Your task to perform on an android device: Set a reminder to have lunch with friends at 12 p.m. on Friday and turn on the repeat option.
Image 0: 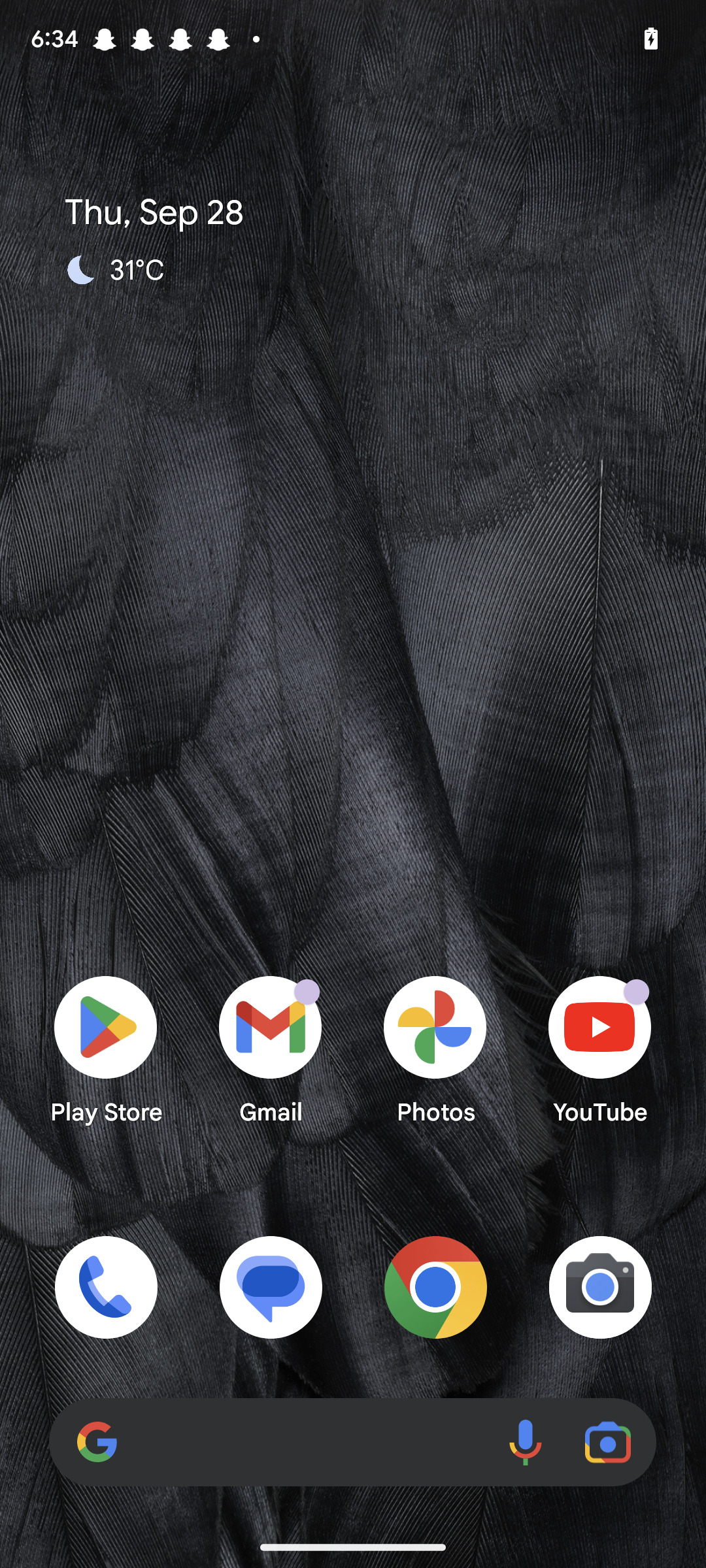
Open the reminder app.
Step 0: open app "Reminders"
Image 1: 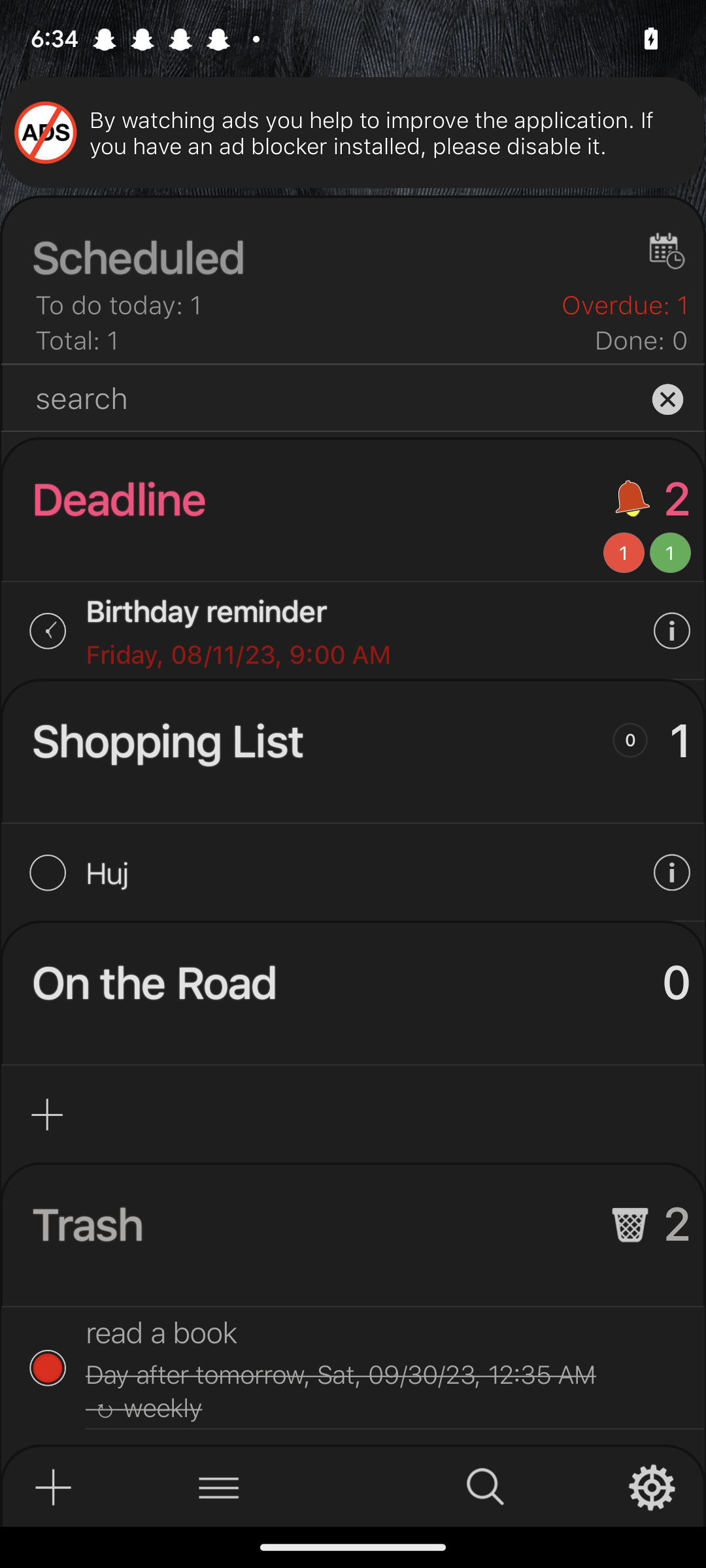
Click on the plus icon at the bottom left corner of the screen.
Step 1: click (45, 1489)
Image 2: 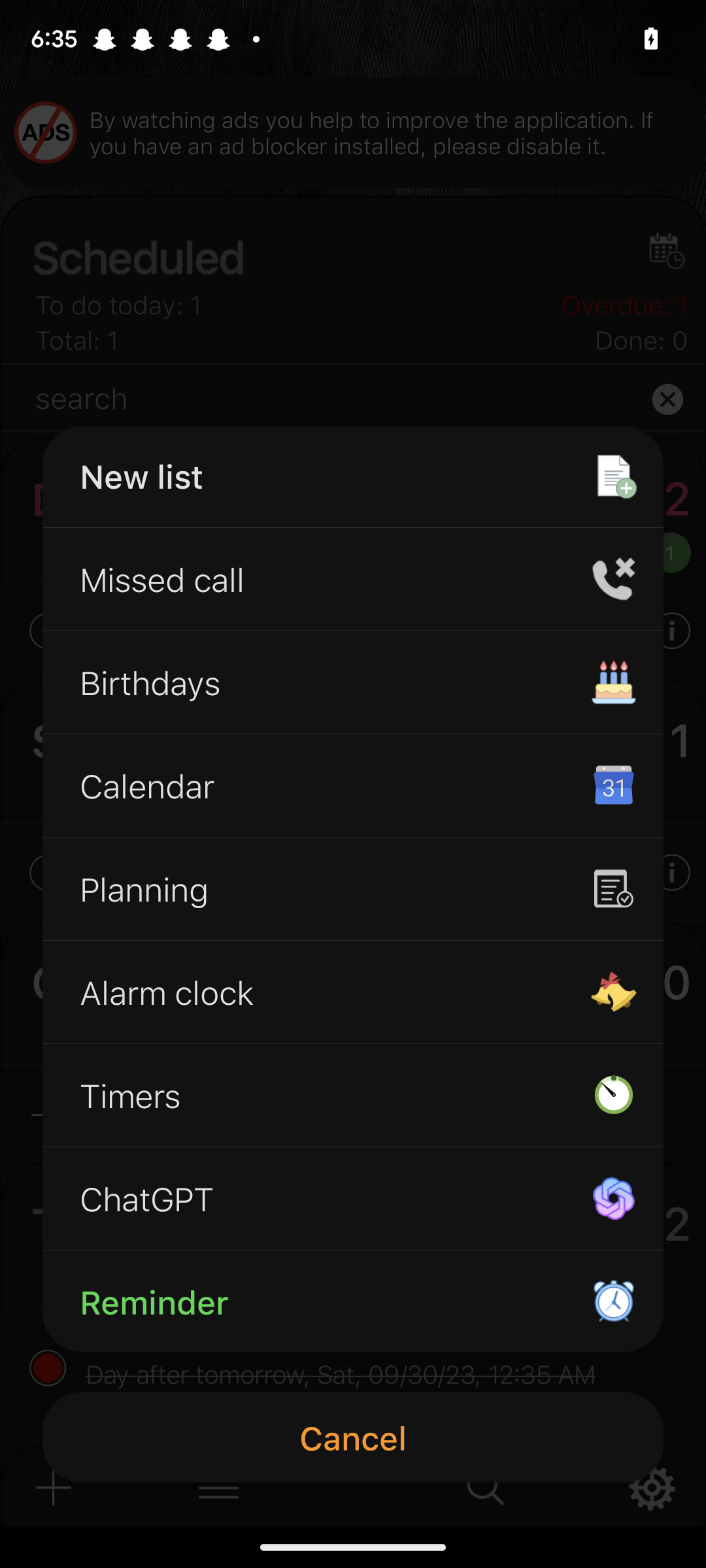
Click on Reminder on the left side of the screen.
Step 2: click (328, 1301)
Image 3: 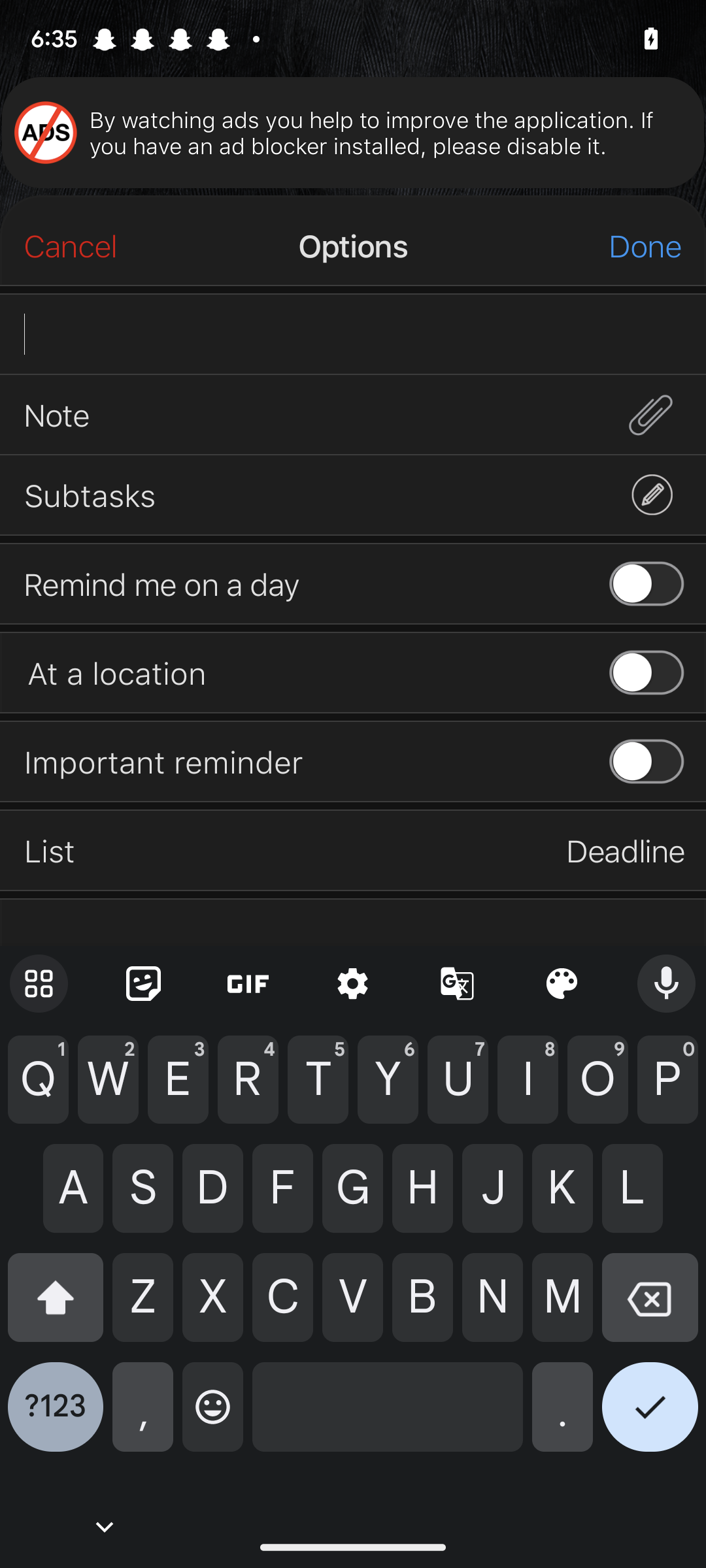
Type lunch with friends in the text field.
Step 3: type "Lunch with friends"
Image 4: 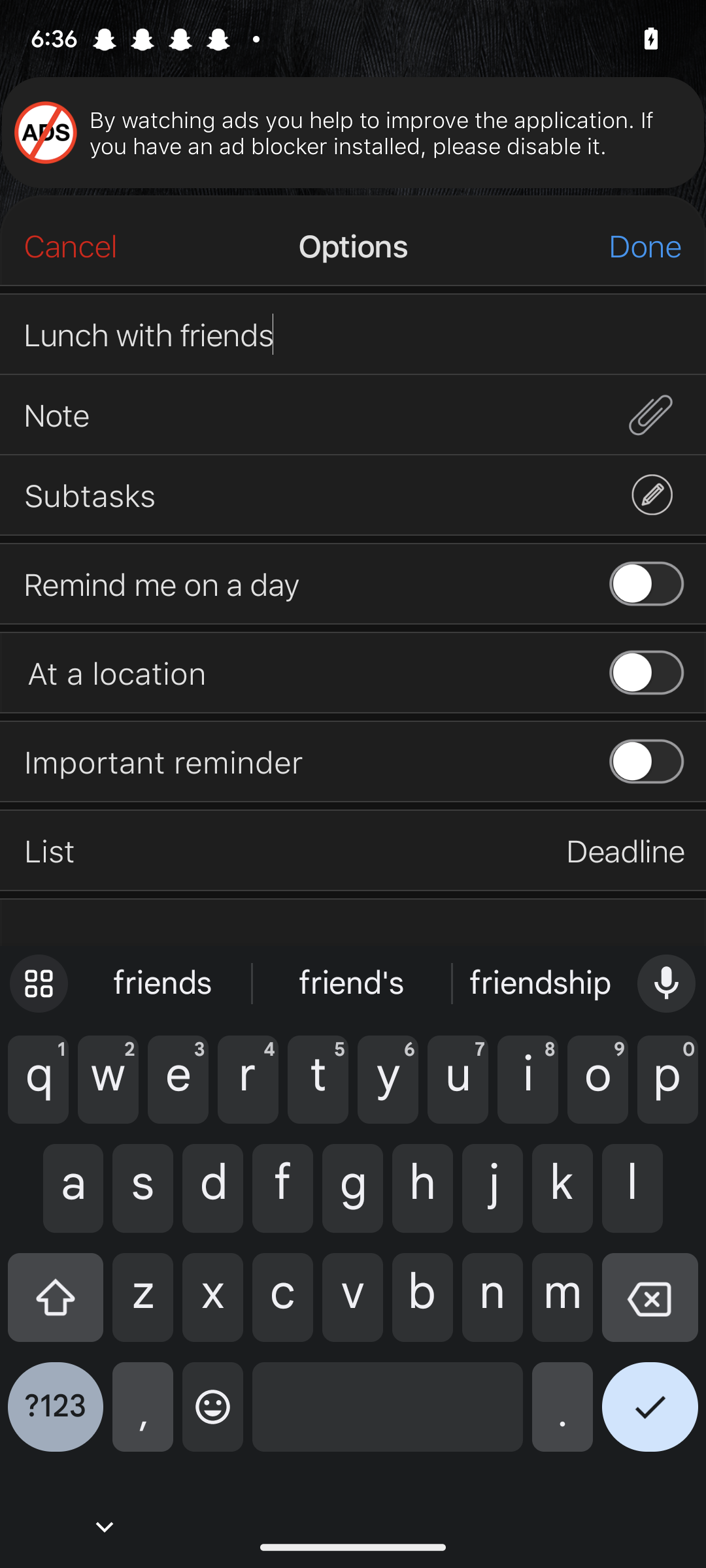
Click on the first toggle icon on the right side of the screen.
Step 4: click (628, 585)
Image 5: 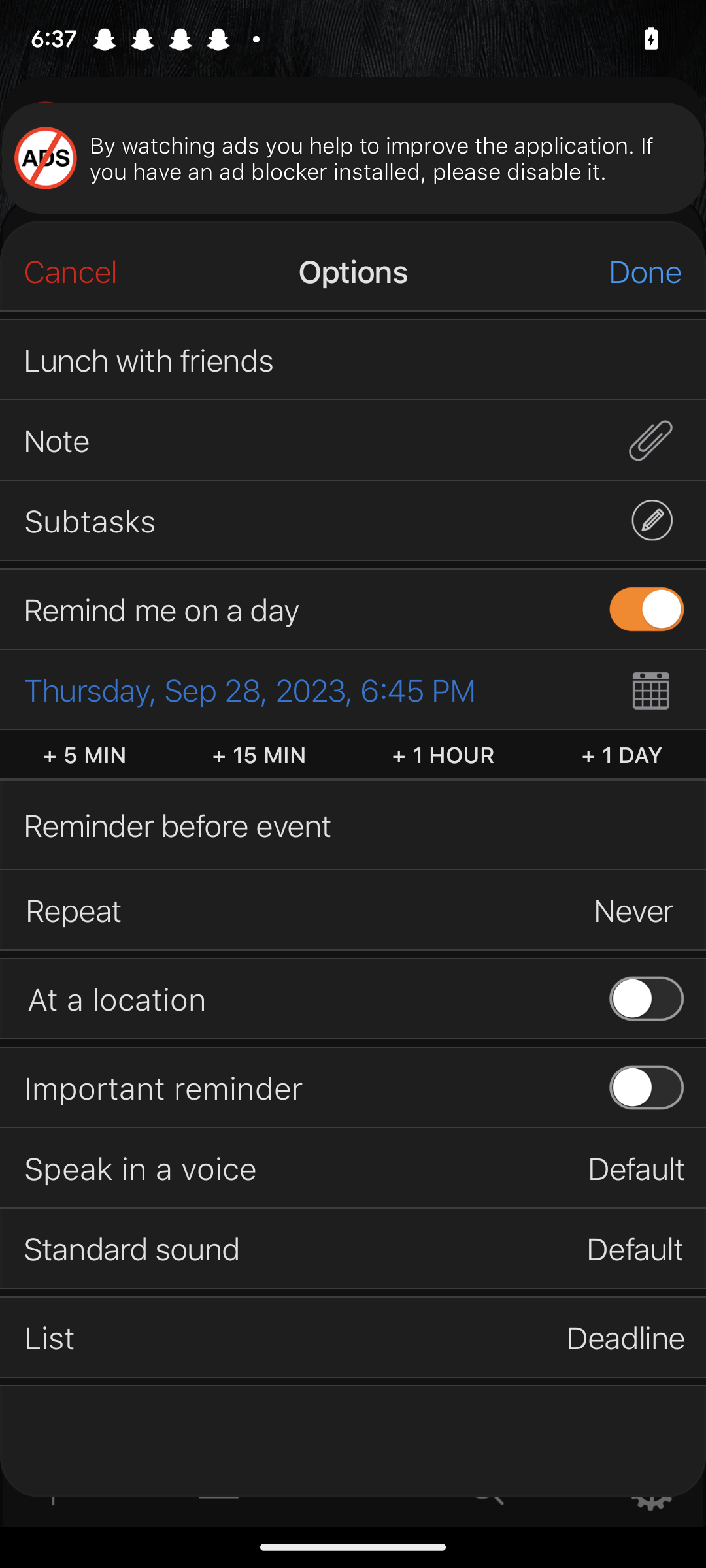
Click on calendar icon on the right side of the screen.
Step 5: click (639, 693)
Image 6: 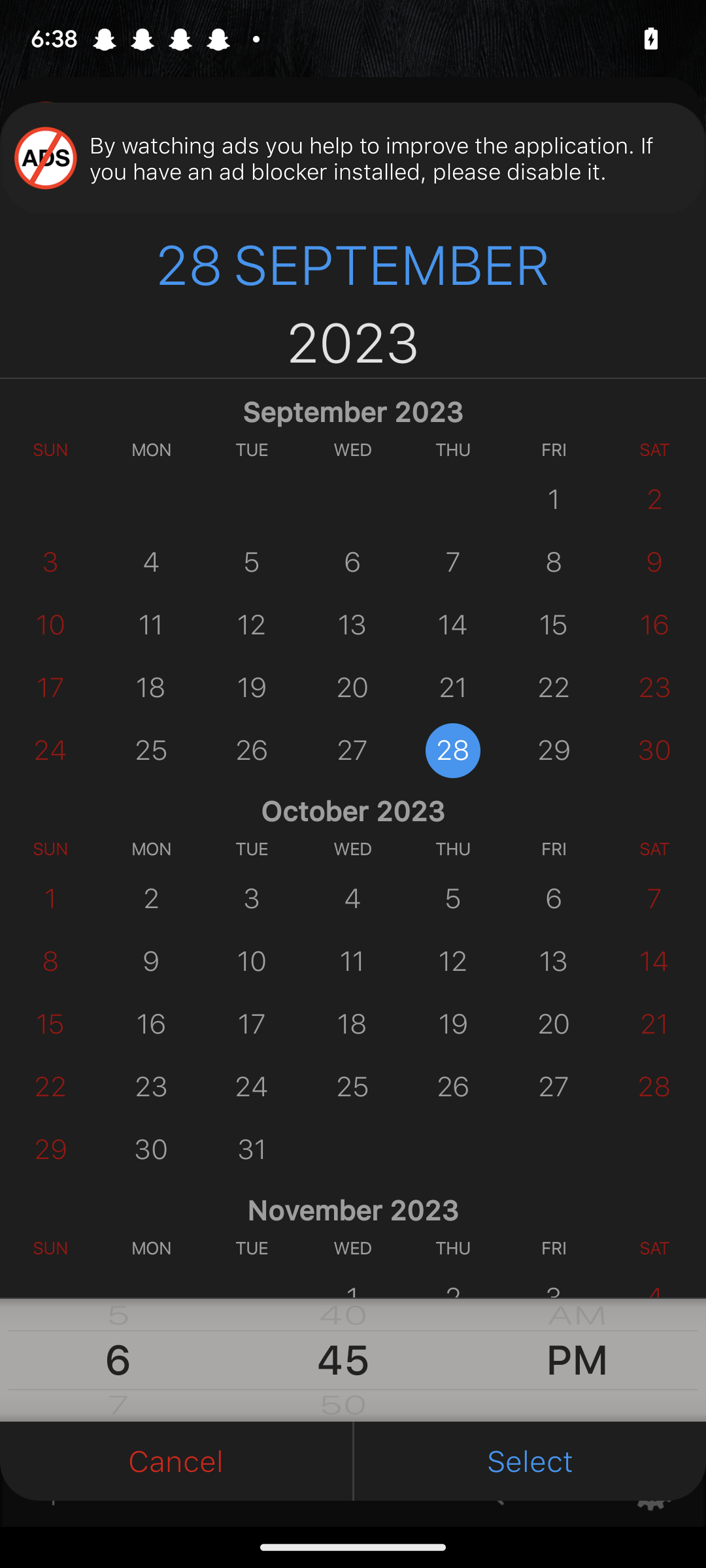
Click on 29 in September month.
Step 6: click (536, 751)
Image 8: 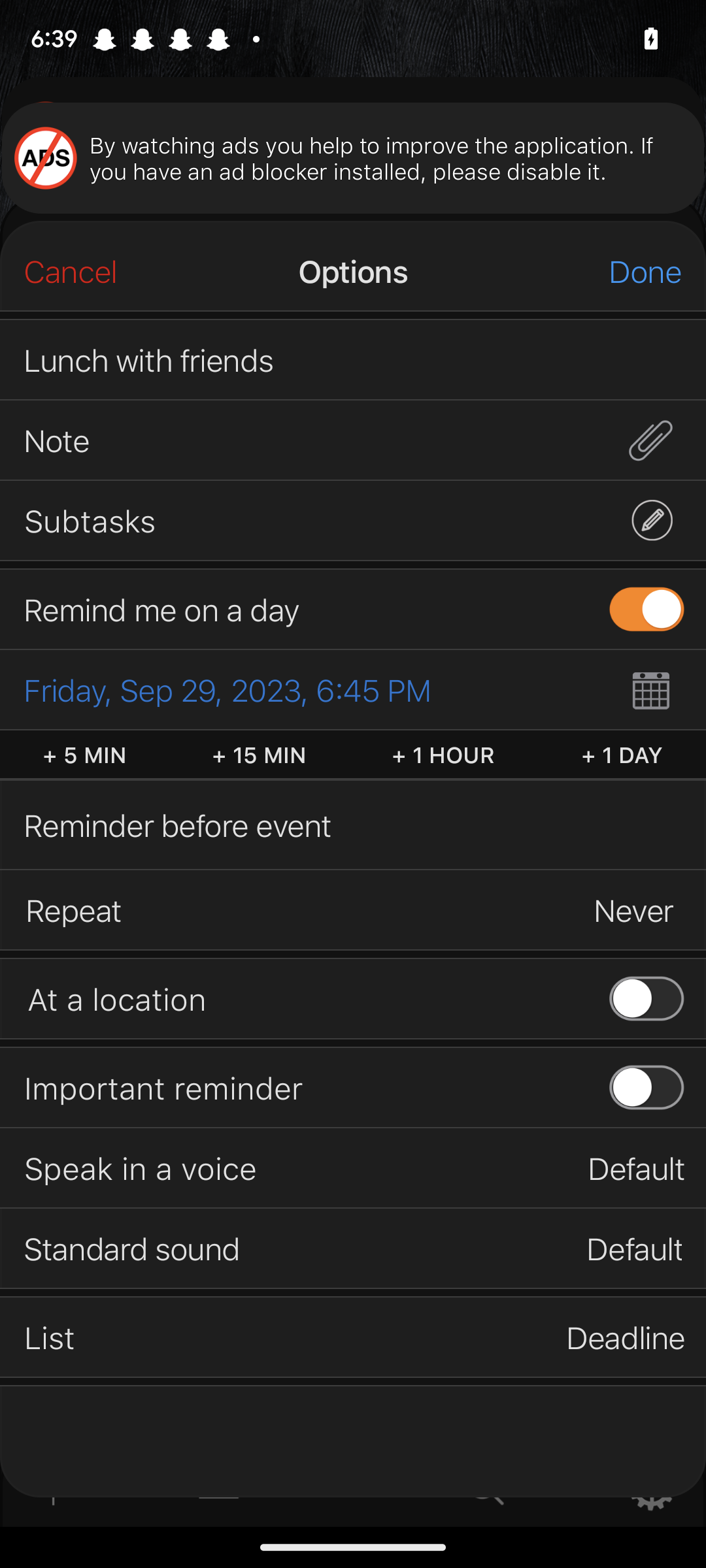
Click on Repeat on the left side of the screen.
Step 8: click (73, 909)
Image 9: 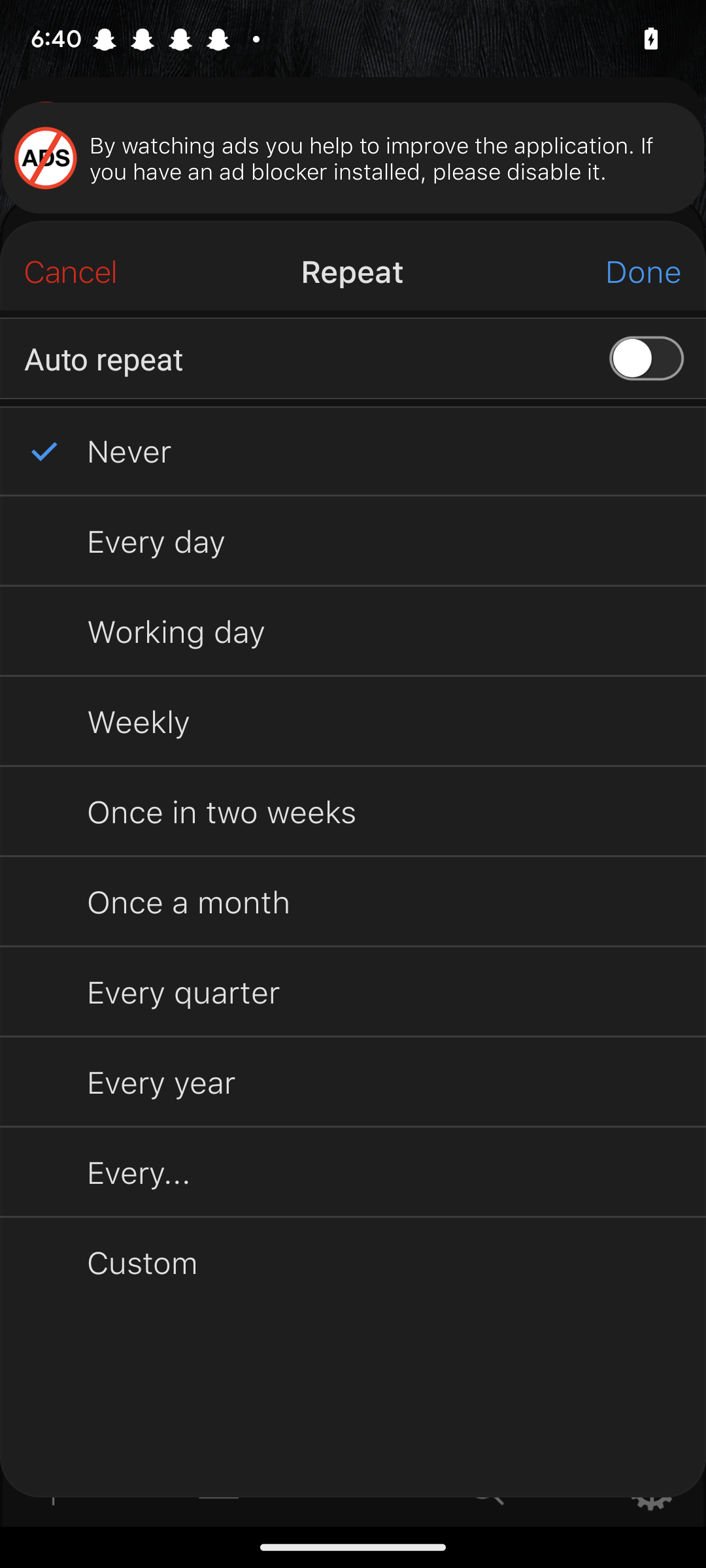
Click on toggle icon on the right side of the screen.
Step 9: click (642, 354)
Image 10: 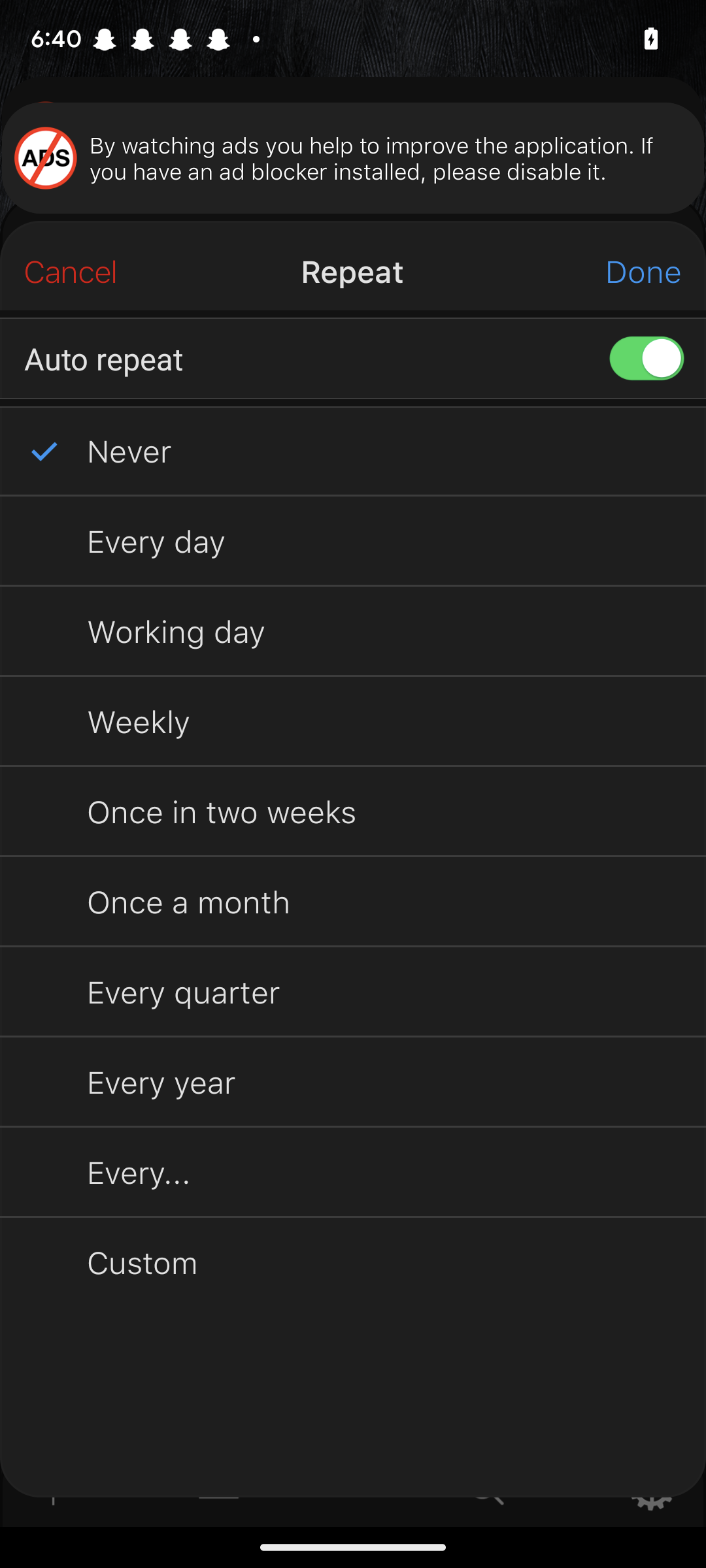
Click on Done at the top right corner of the screen.
Step 10: click (654, 278)